Your task to perform on an android device: I want to edit my friend Abdul Karim's contact as I've entered the number wrong.
Image 0: 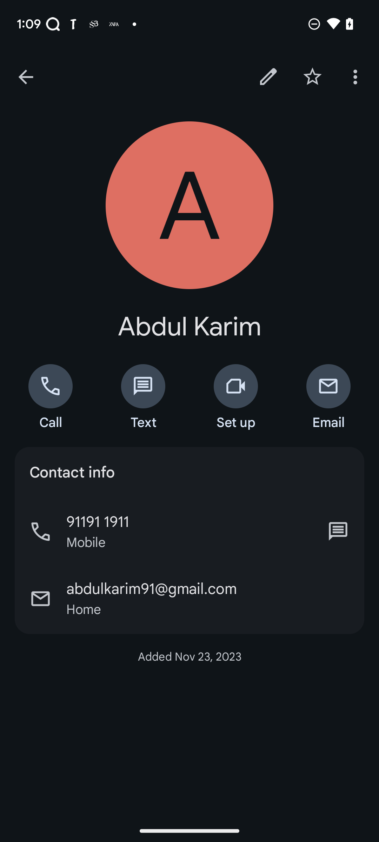
Click on edit option on the top right side of the screen.
Step 0: click (268, 76)
Image 1: 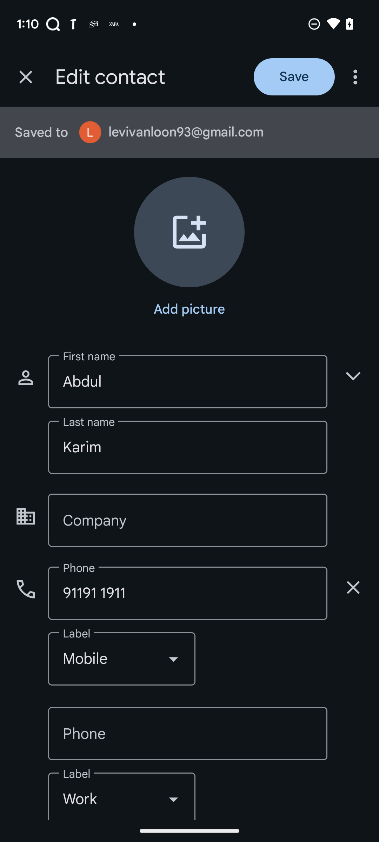
Click on the Phone textbox.
Step 1: click (187, 593)
Image 2: 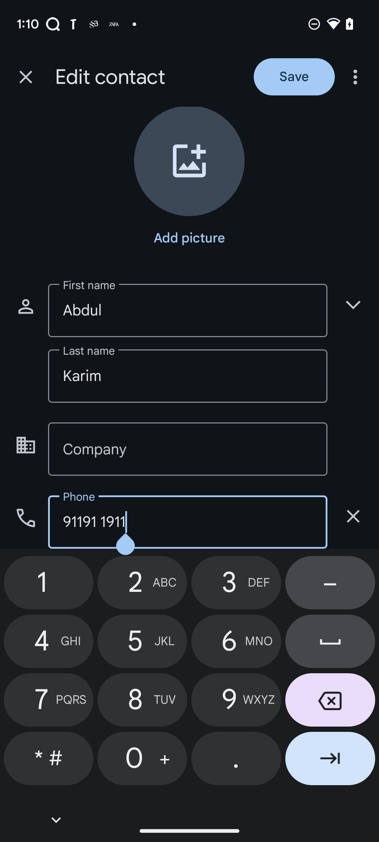
Enter 911911911911
Step 2: type "911911911911"
Image 3: 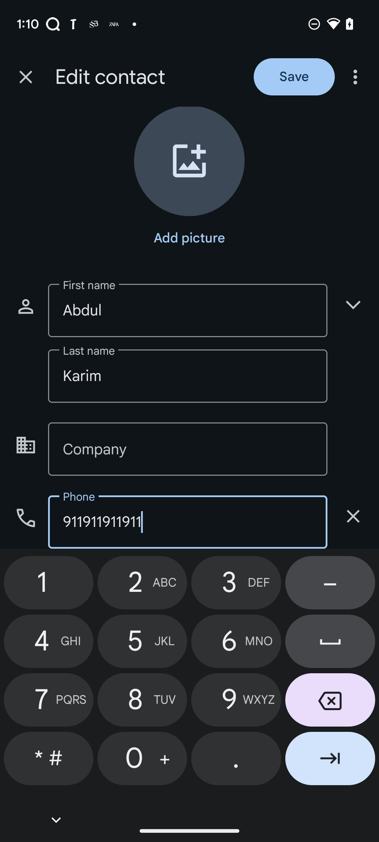
Click on the save button on the top right side of the screen.
Step 3: click (294, 76)